Your task to perform on an android device: I want to add Oats to my shopping cart.
Image 0: 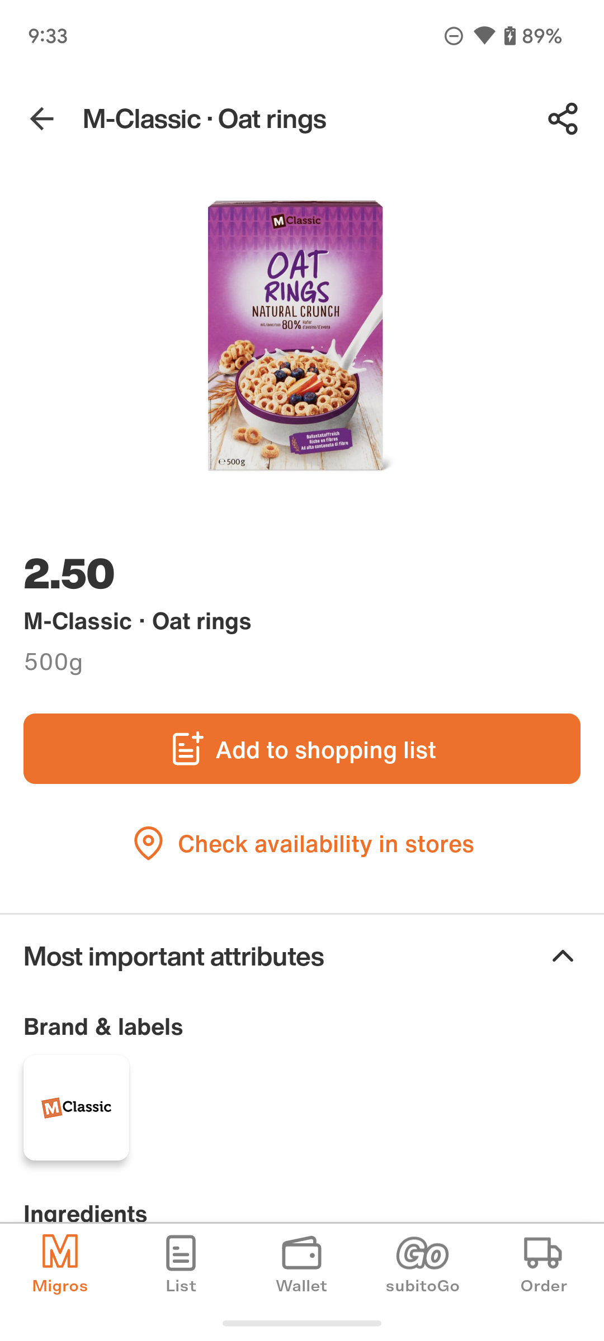
Click on the Add to shopping list on the screen.
Step 0: click (325, 749)
Image 1: 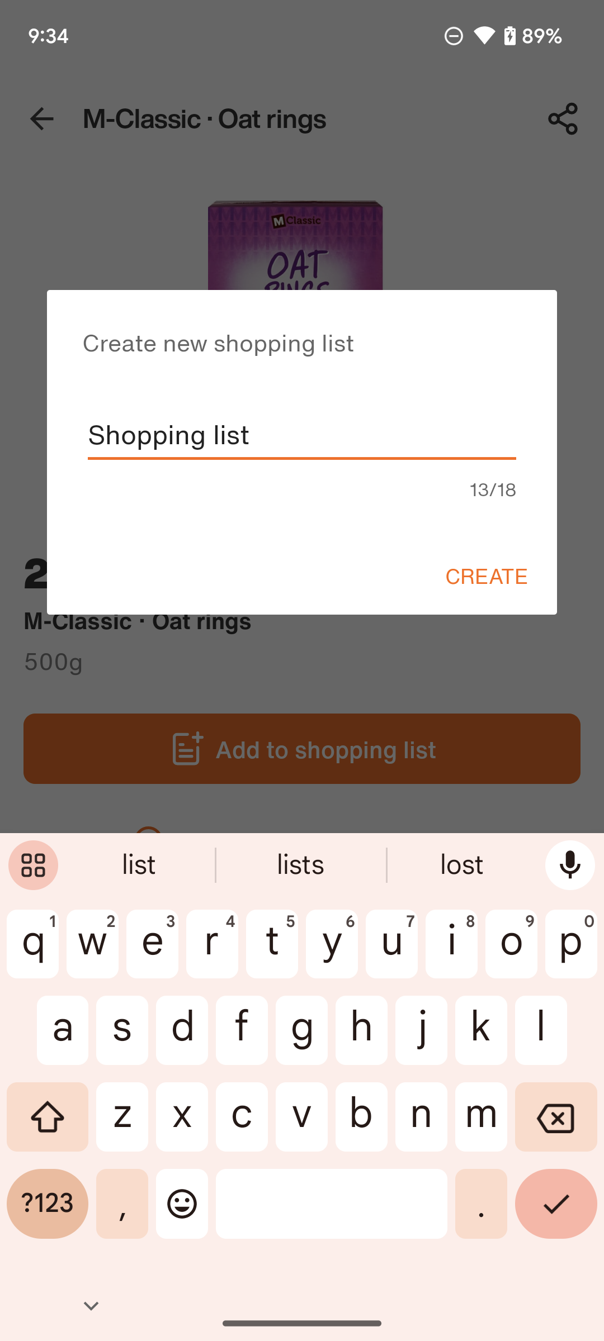
Click on the CREATE option on the screen.
Step 1: click (486, 576)